Your task to perform on an android device: The app settings of my Kitchen Story app are so old, I want to change my app settings.
Image 0: 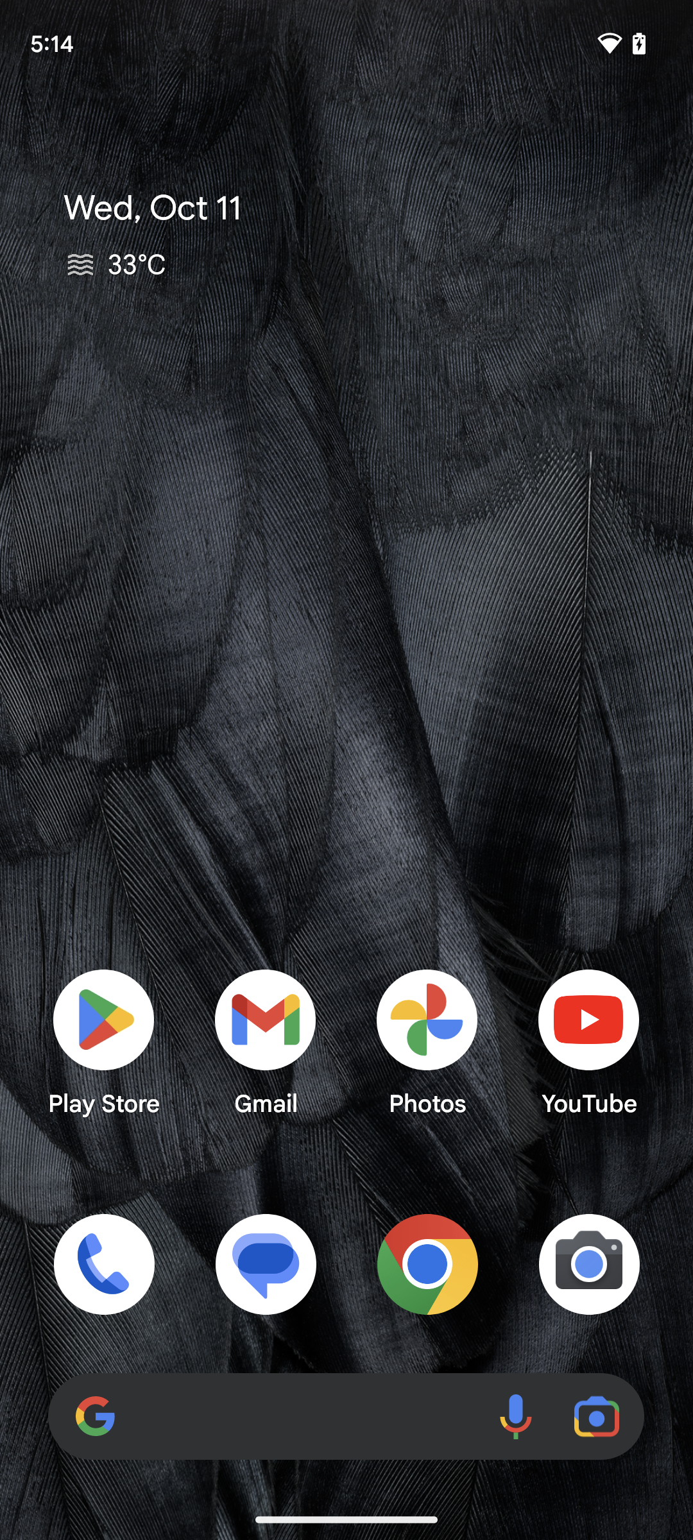
Open the Kitchen Story app.
Step 0: open app "Kitchen Stories"
Image 1: 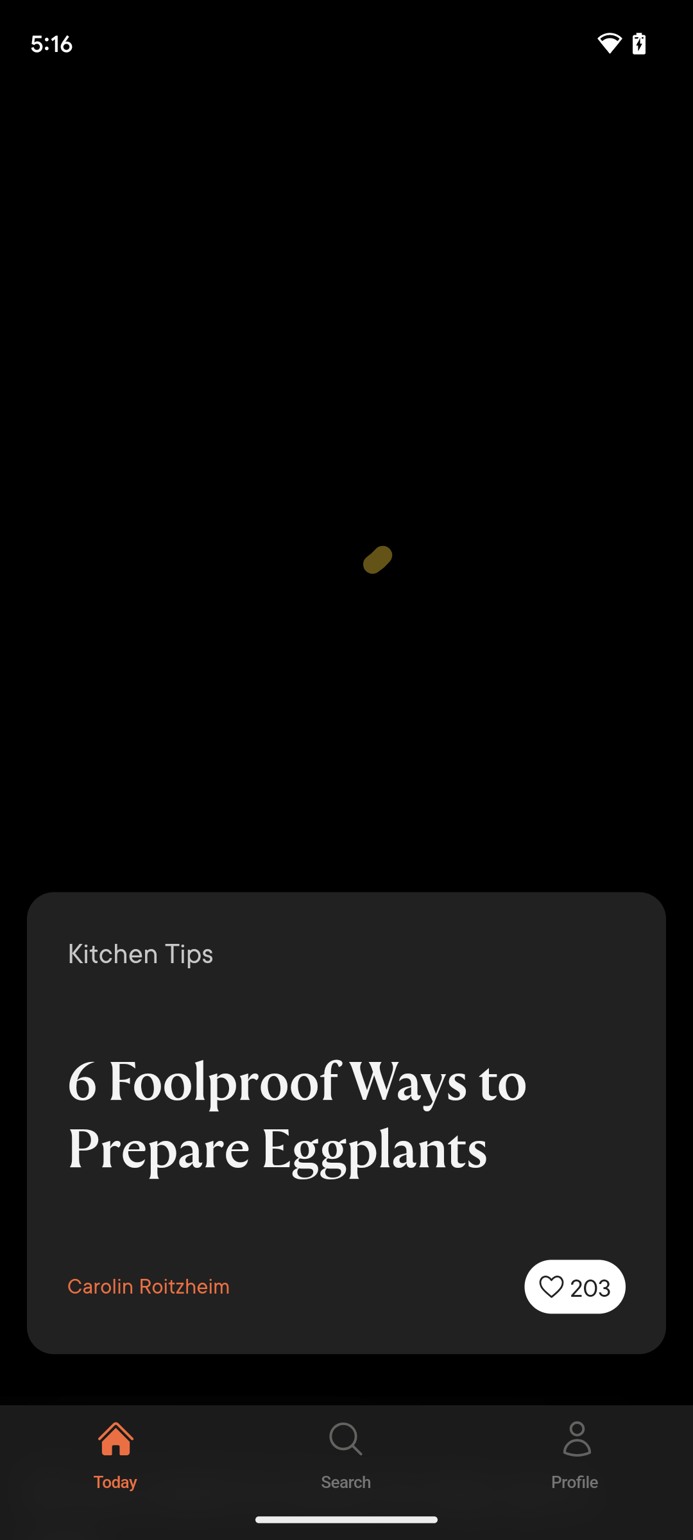
Open the Kitchen Story app.
Step 1: wait
Image 2: 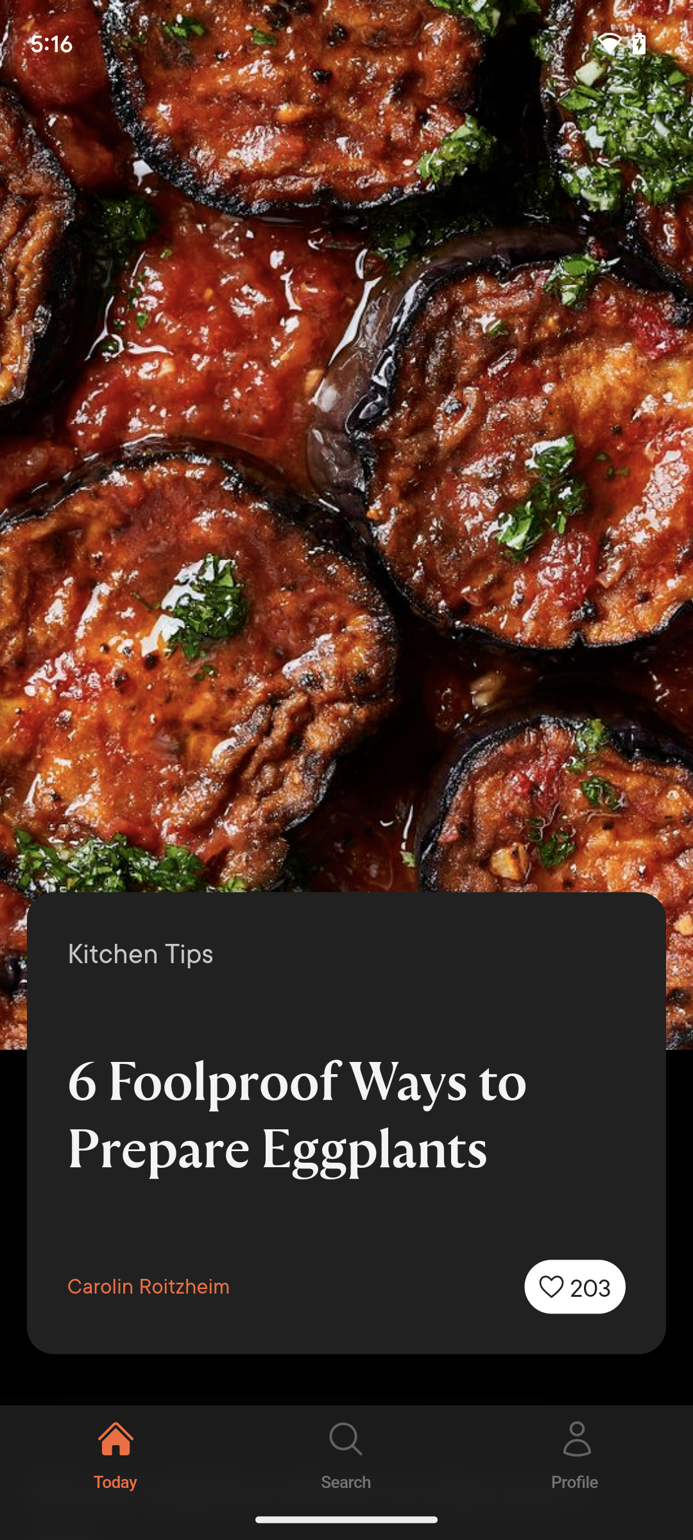
Tap on the profile icon at the bottom of the screen.
Step 2: click (577, 1452)
Image 3: 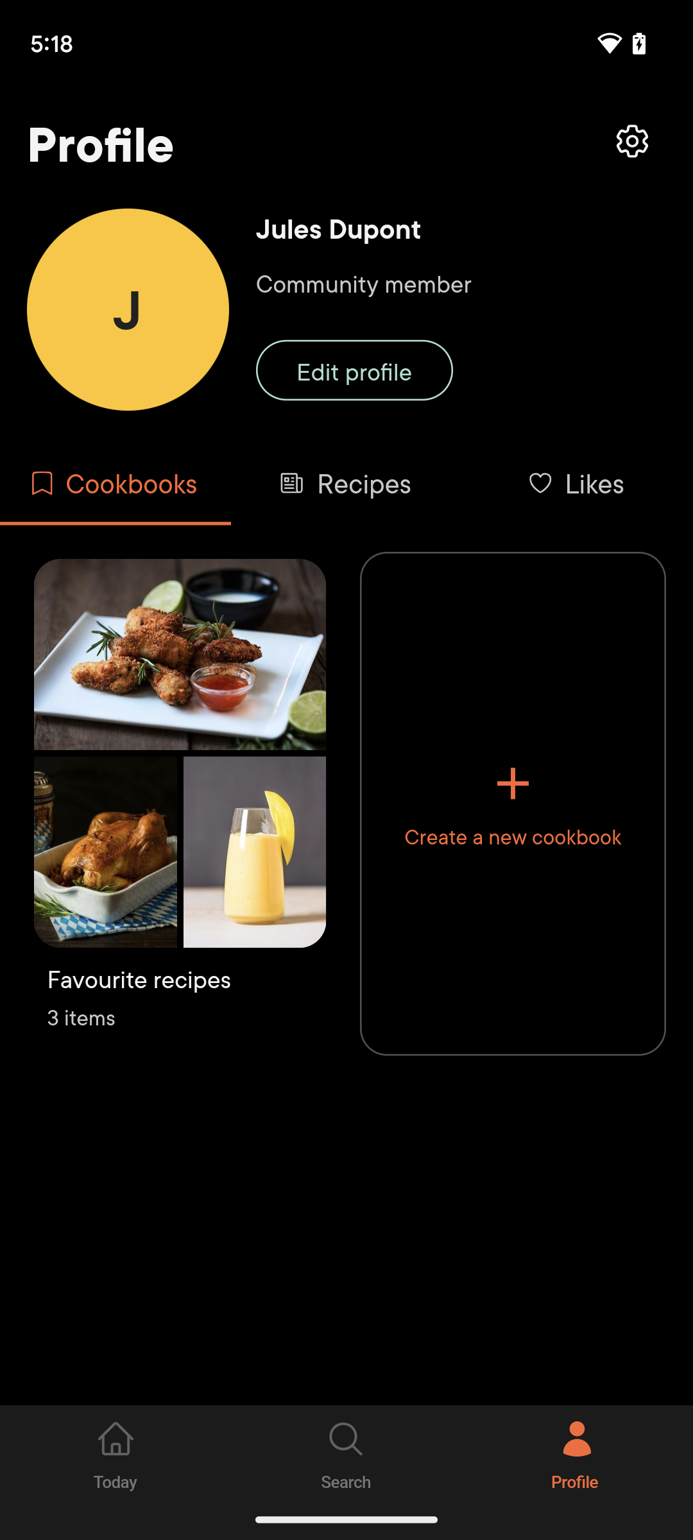
Tap on the setting icon at the top of the screen.
Step 3: click (346, 262)
Image 4: 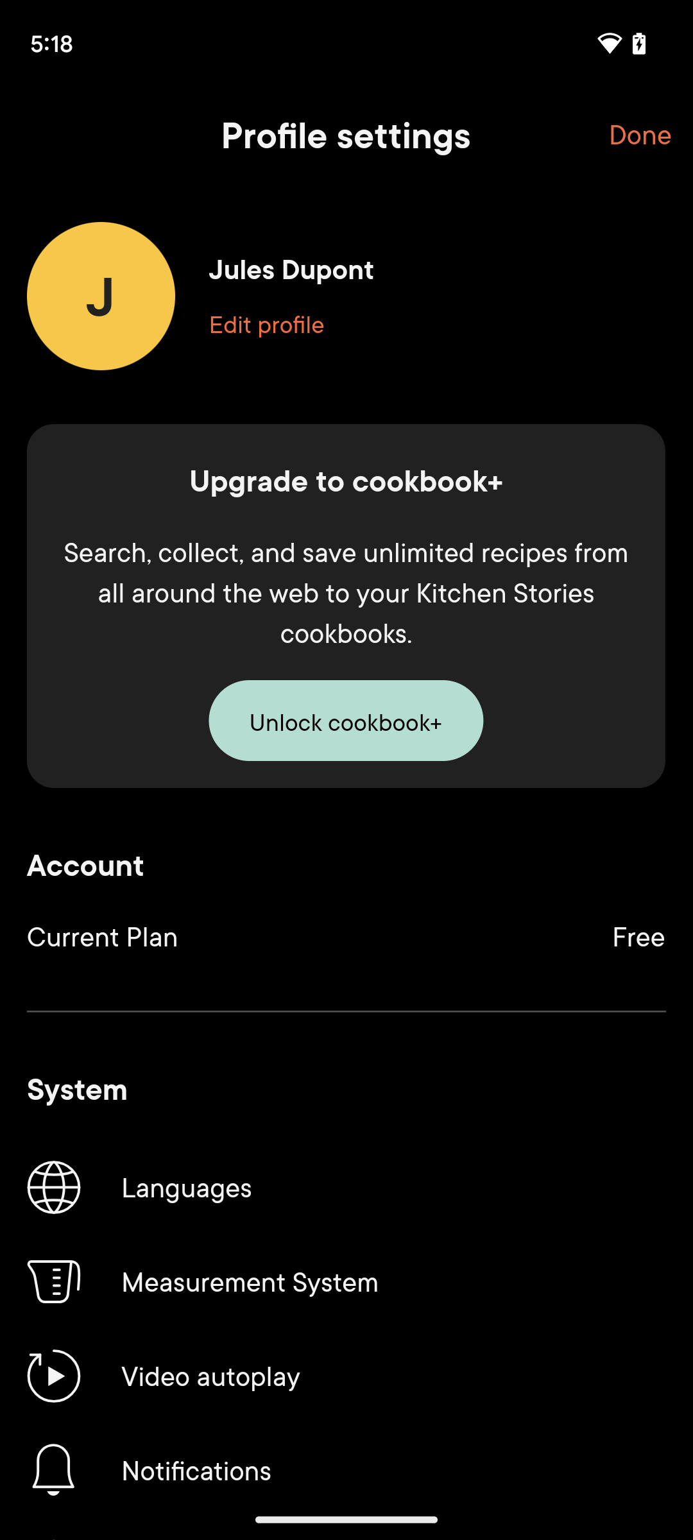
Tap on the languages present on the screen.
Step 4: click (346, 1187)
Image 5: 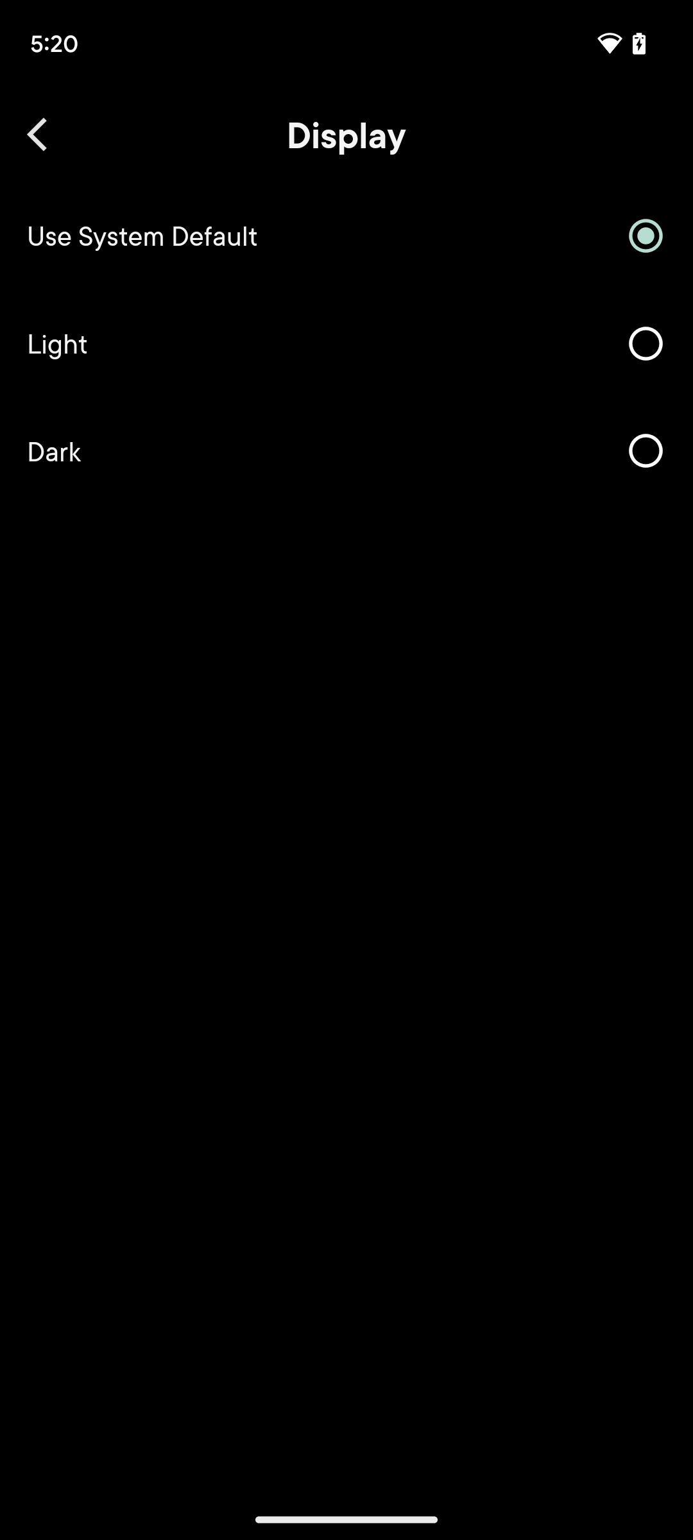
Tap on the light.
Step 5: click (346, 343)